Your task to perform on an android device: Remove the Rich Dad, Poor Dad book from the cart
Image 1: 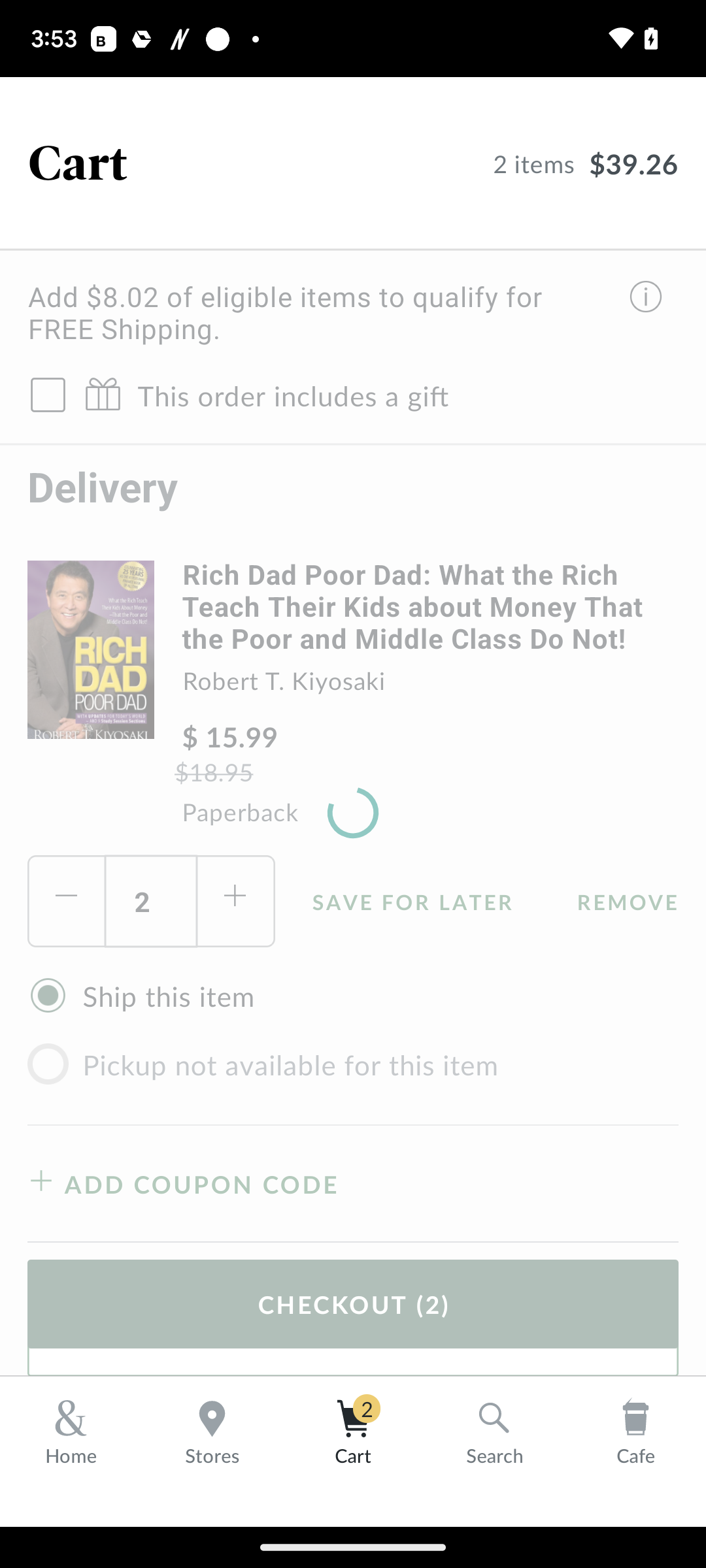
Click on the Remove option in the right middle corner of the screen 
Step 1: wait